Your task to perform on an android device: In the Amazon app, add the Daawat Pulav and Long Grains Basmati Rice to the cart.
Image 0: 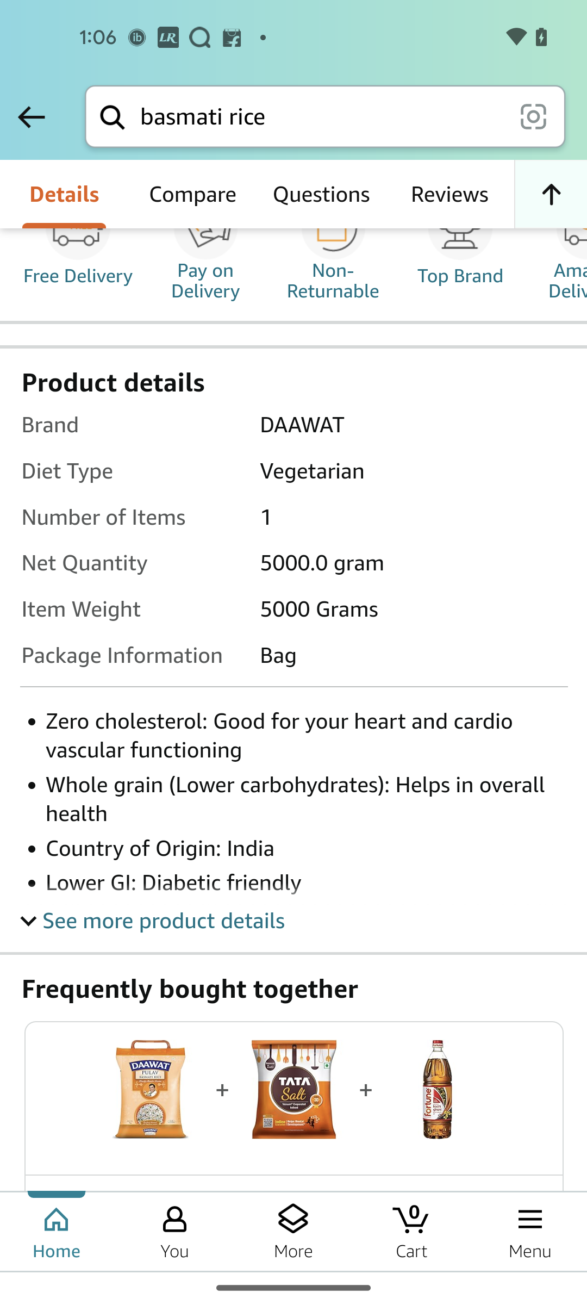
Swipe down to Add to cart button
Step 0: scroll right
Image 1: 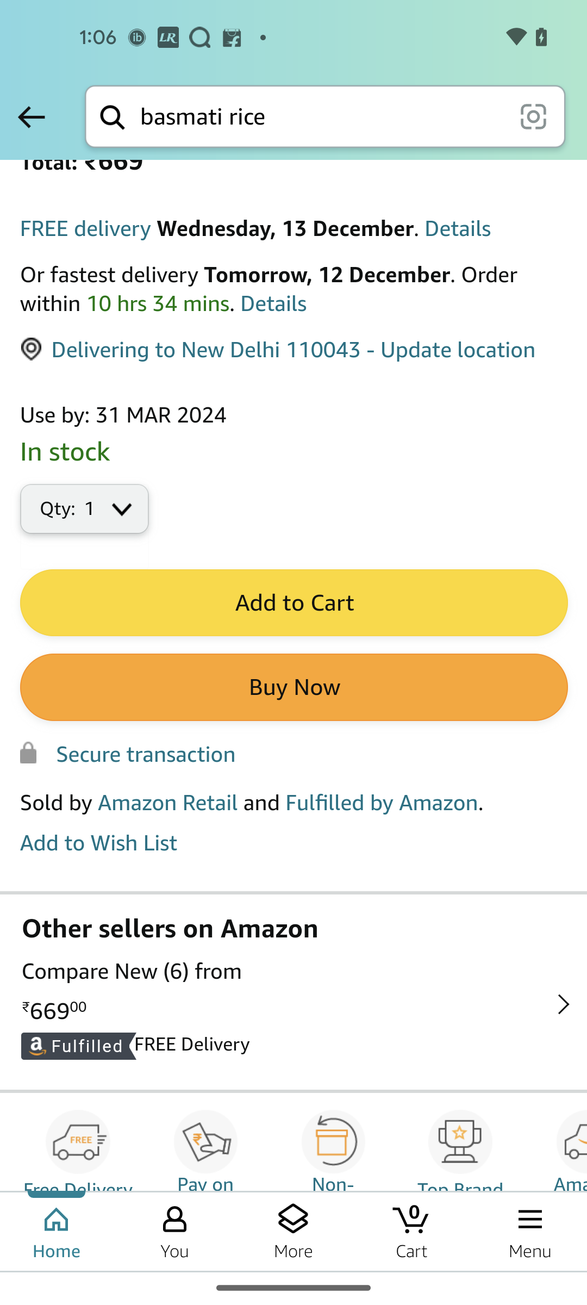
Click on the Add to Cart button
Step 1: click (293, 602)
Image 2: 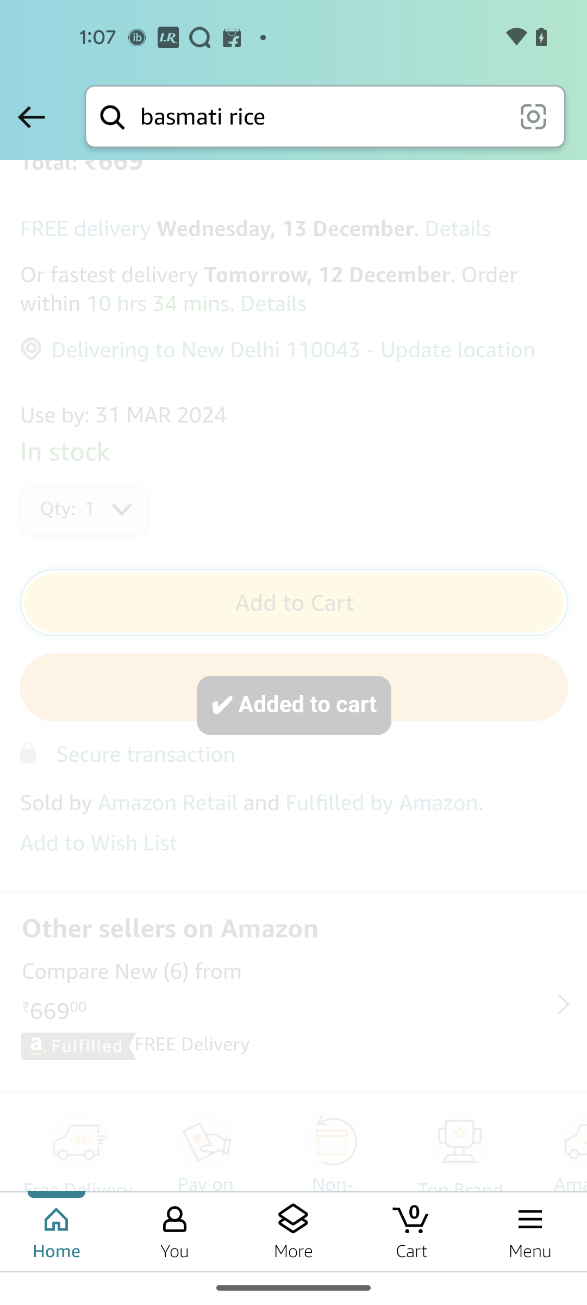
Click on the Add to Cart button
Step 2: wait